Your task to perform on an android device: I have to go out with my friends to my favorite restaurant, called Beti Sitti, for dinner, so I want to go through the weather update before stepping out. In the Weather&Radar app, check the weather.
Image 0: 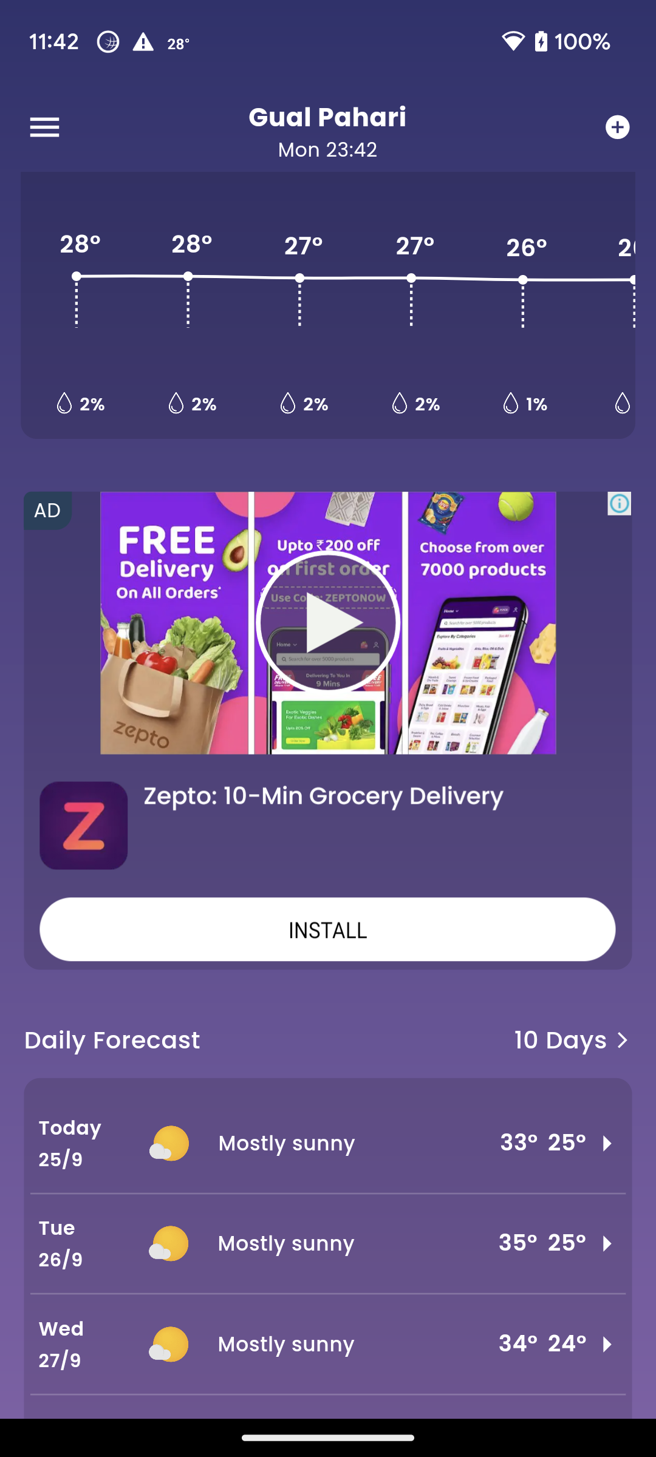
Open the Weather&Radar app.
Step 0: open app "Weather&Radar"